Your task to perform on an android device: I've put on a lot of weight in my stomach, so I want to start the beginner's abs workout.
Image 0: 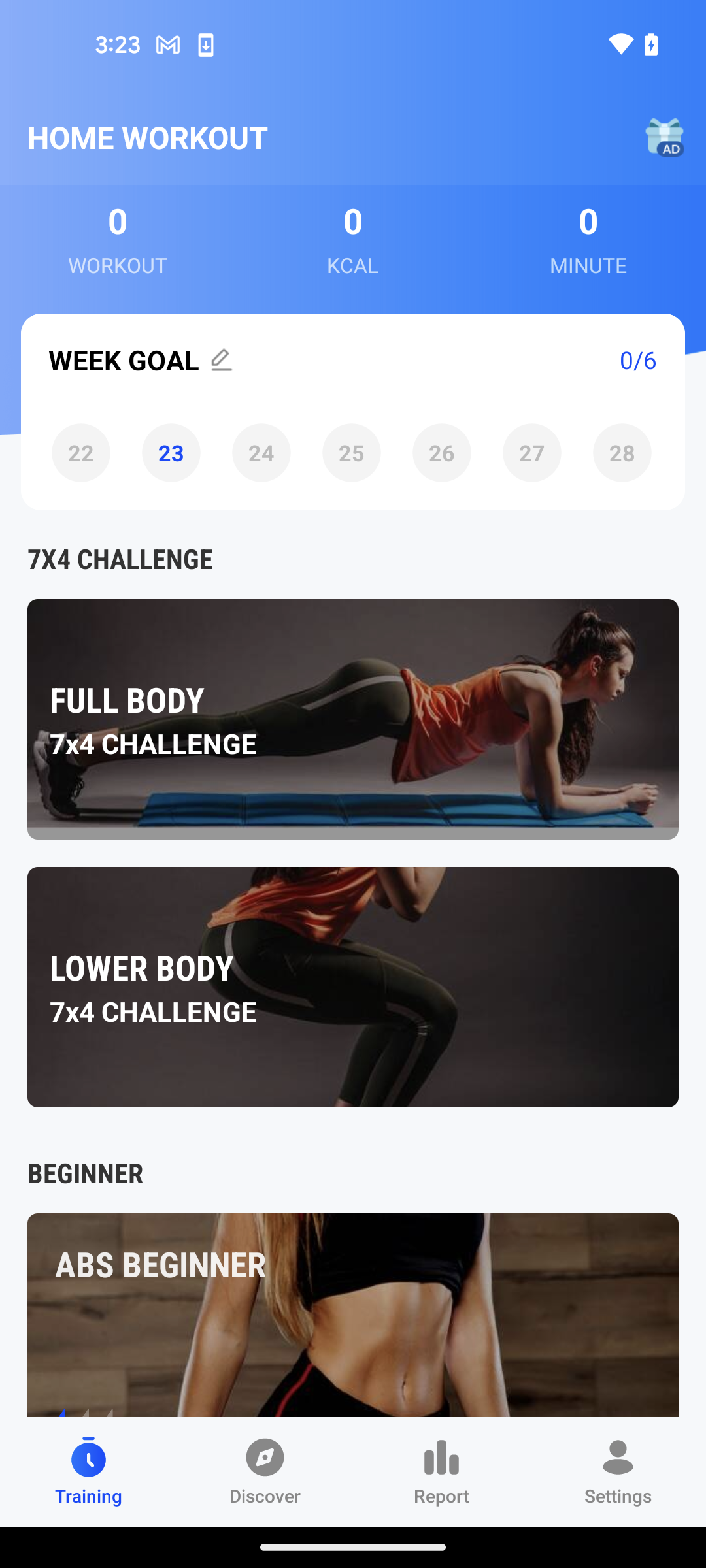
Tap on the abs beginner program
Step 0: click (353, 1315)